Your task to perform on an android device: Open the Idanim app, I would like to listen a personalized guided meditation to help me be productive throughout the day.
Image 0: 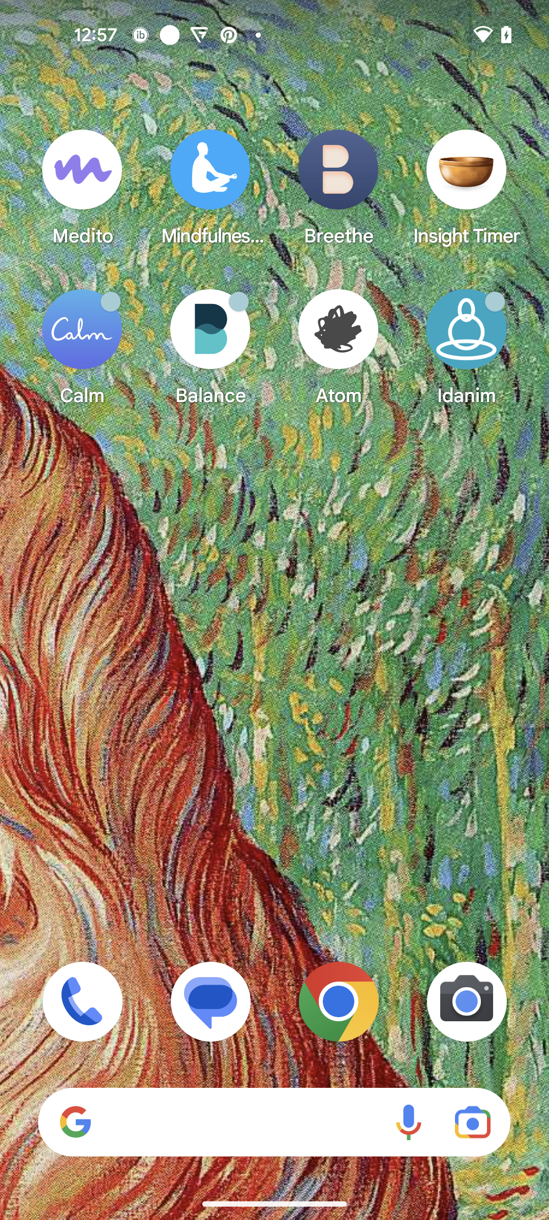
Open the Idanim app
Step 0: open app "Idanim"
Image 1: 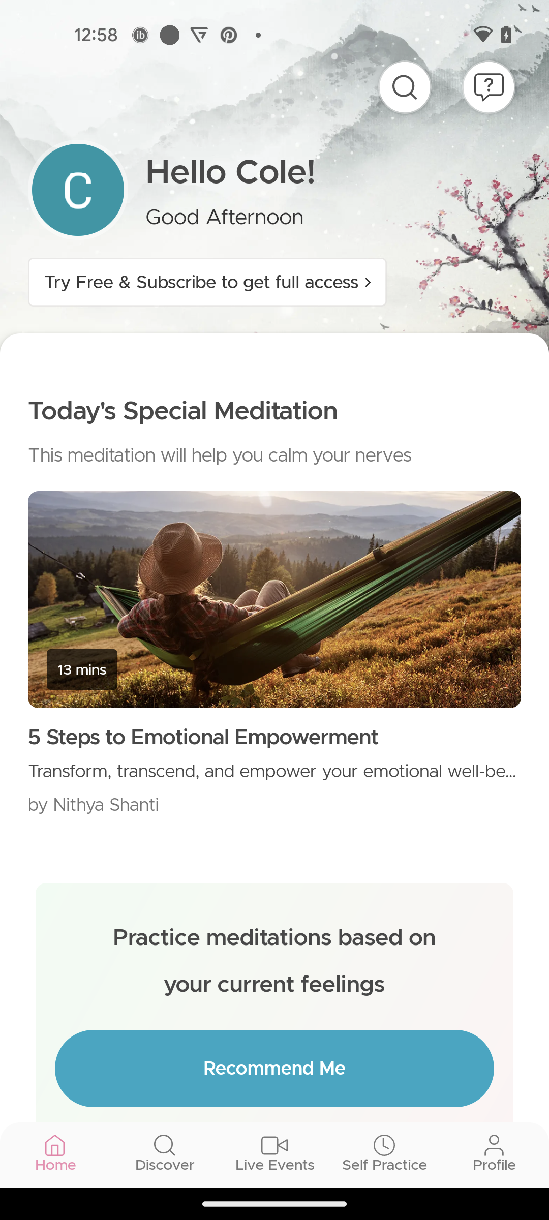
Swipe up
Step 1: scroll down
Image 2: 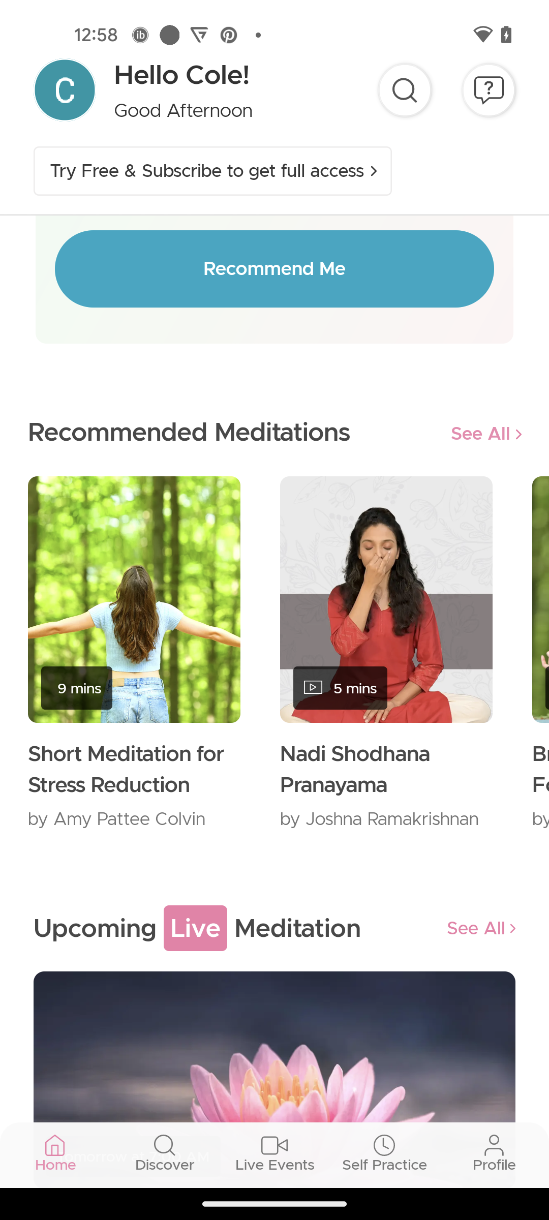
Click on the First recommended meditation
Step 2: click (127, 731)
Image 3: 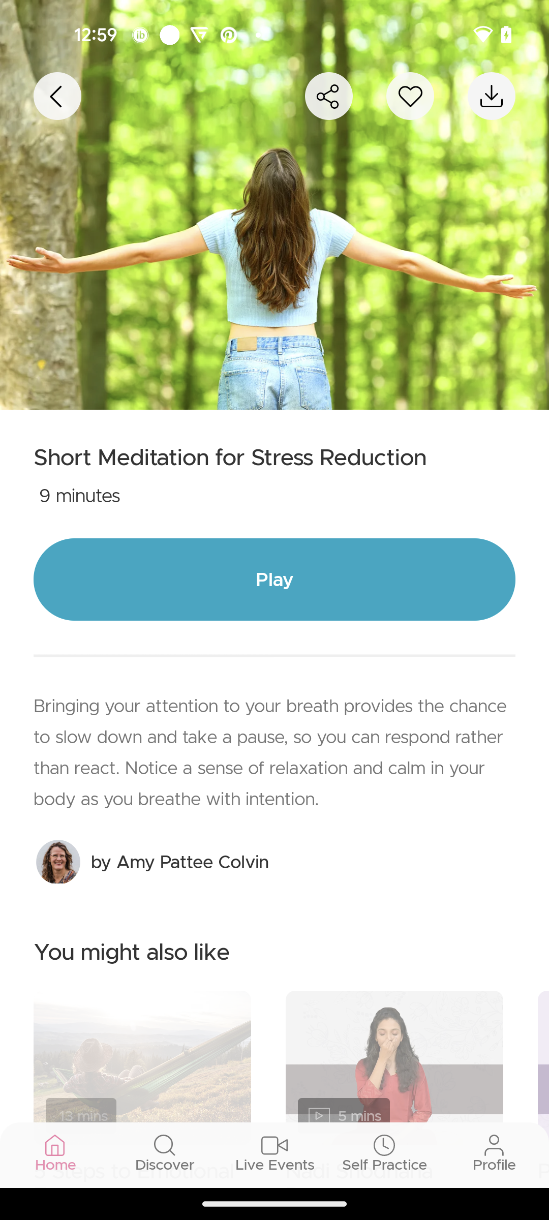
Click on the Play button
Step 3: click (274, 579)
Image 4: 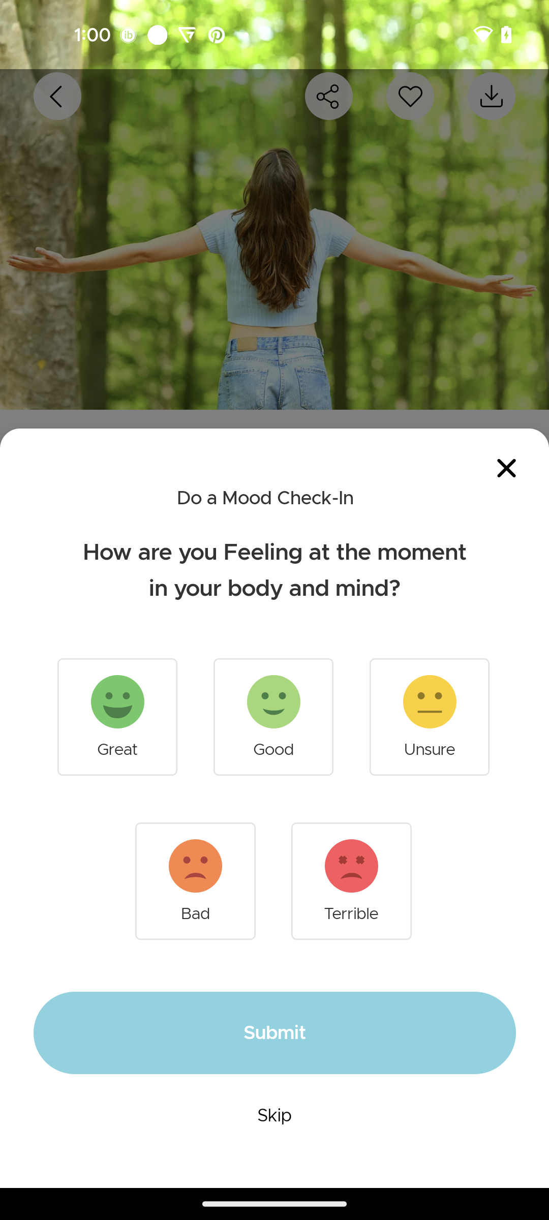
select the good option
Step 4: click (273, 749)
Image 5: 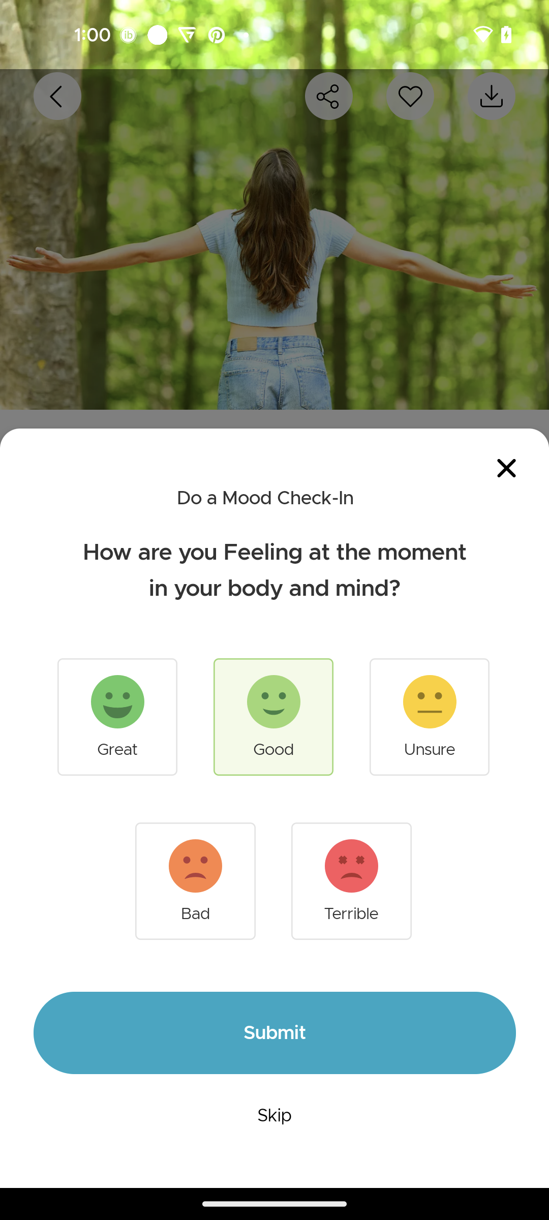
Click on the submit button
Step 5: click (274, 1033)